Your task to perform on an android device: Go to Healofy app & join the Dad's Daily ClassRoom parents group
Image 1: 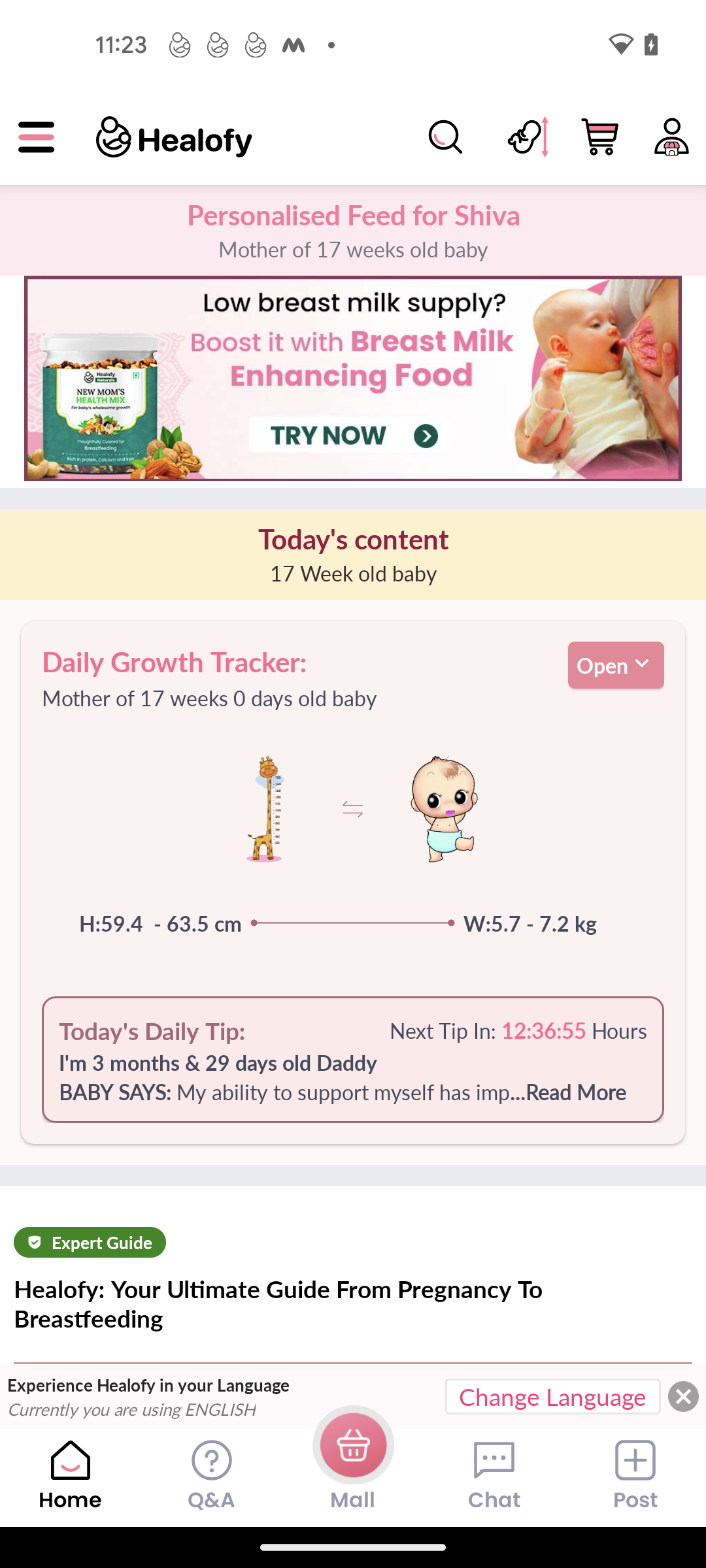
click on the chat tab at the bottom of the screen
Step 1: click (495, 1457)
Image 2: 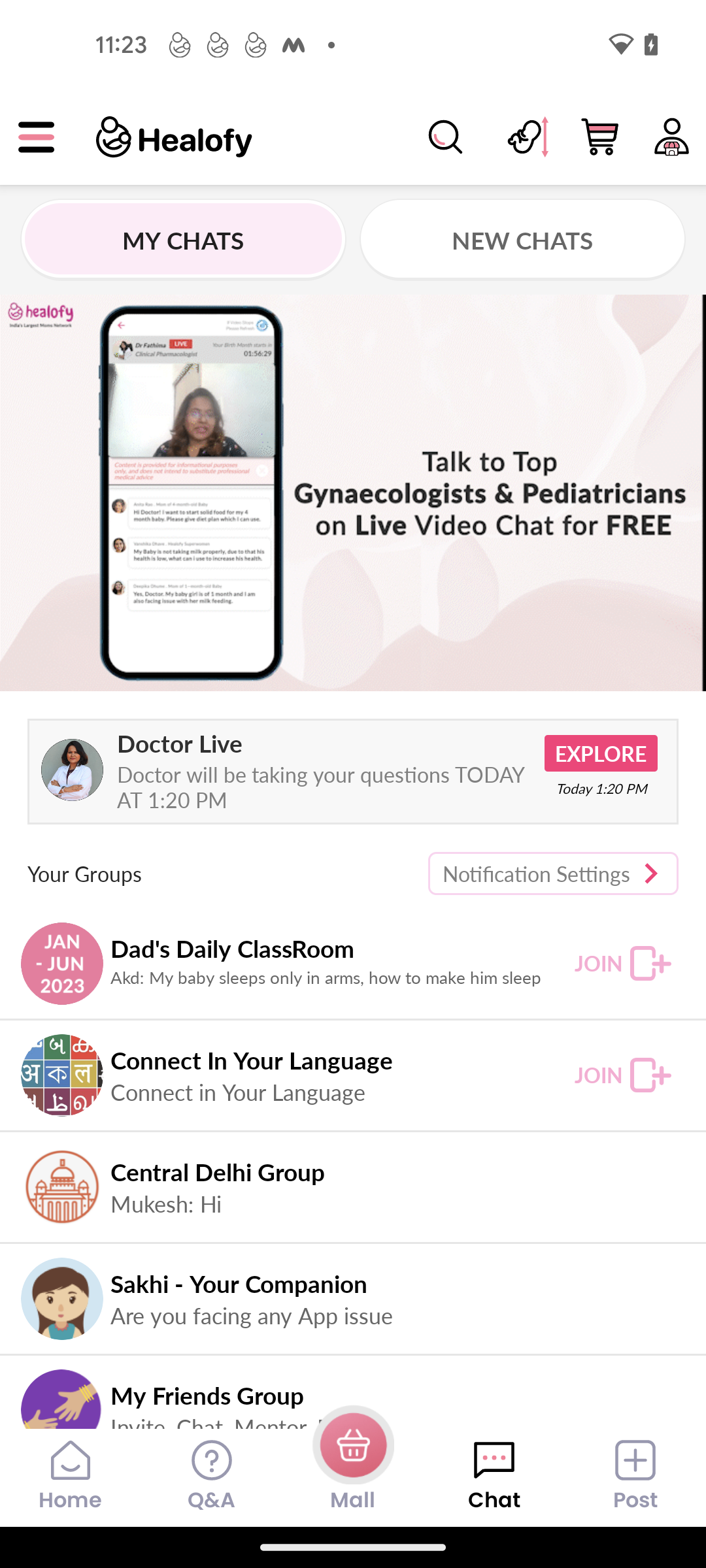
click on the join option of Dad's Daily ClassRoom group
Step 2: click (623, 963)